Your task to perform on an android device: Open Google maps app, Search for the nearest park to 98104 and make sure it has a rating of above 4.5 starts
Image 0: 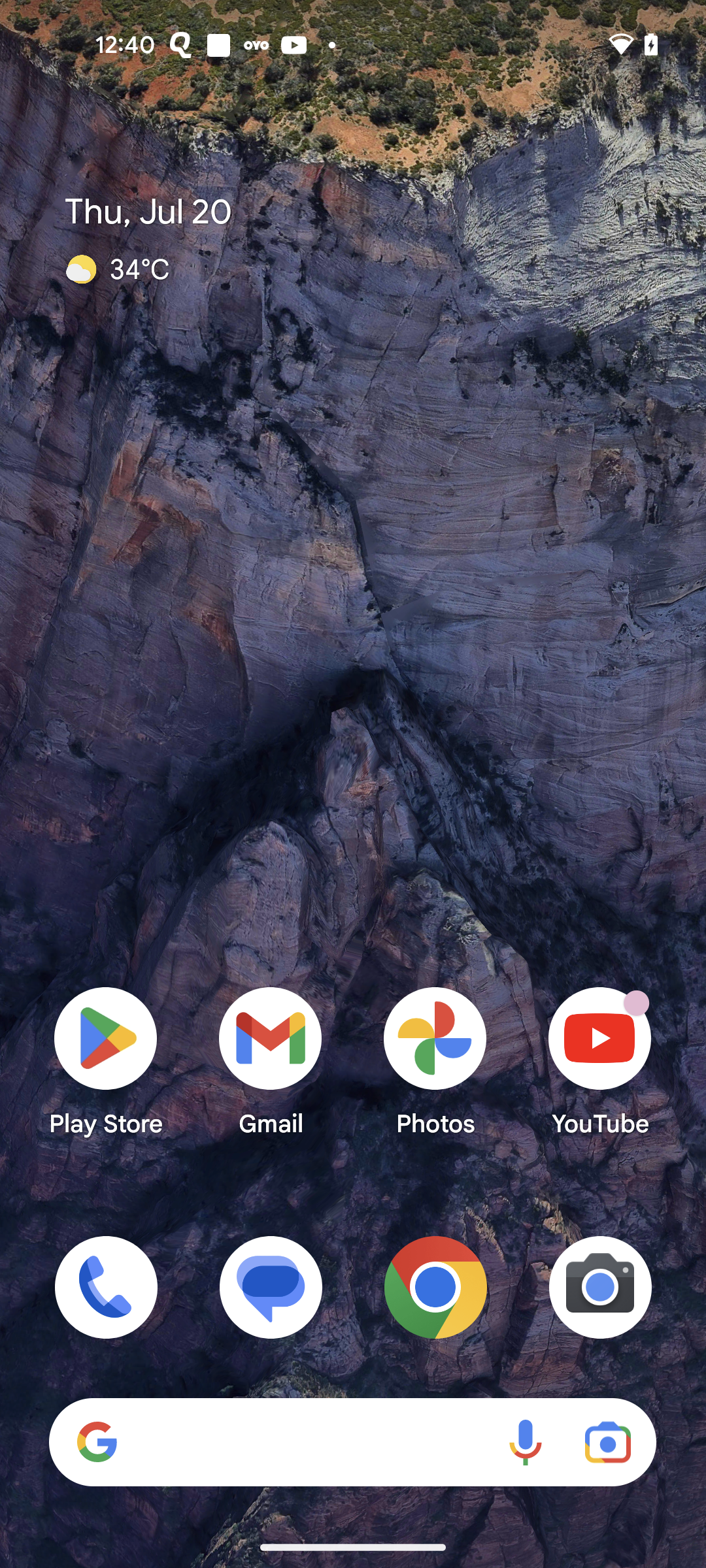
Open Google maps app
Step 0: open app "Maps"
Image 1: 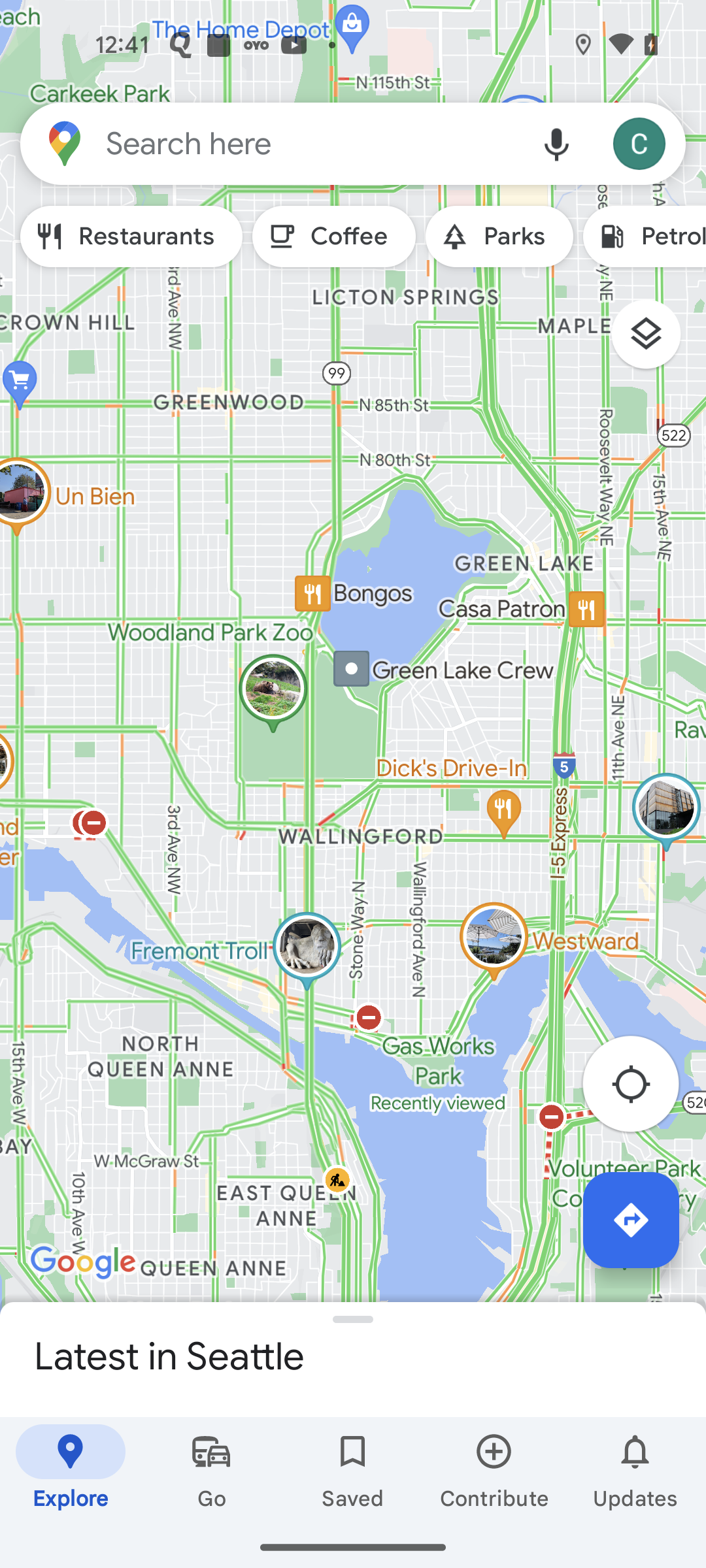
Click on the search bar
Step 1: click (311, 143)
Image 2: 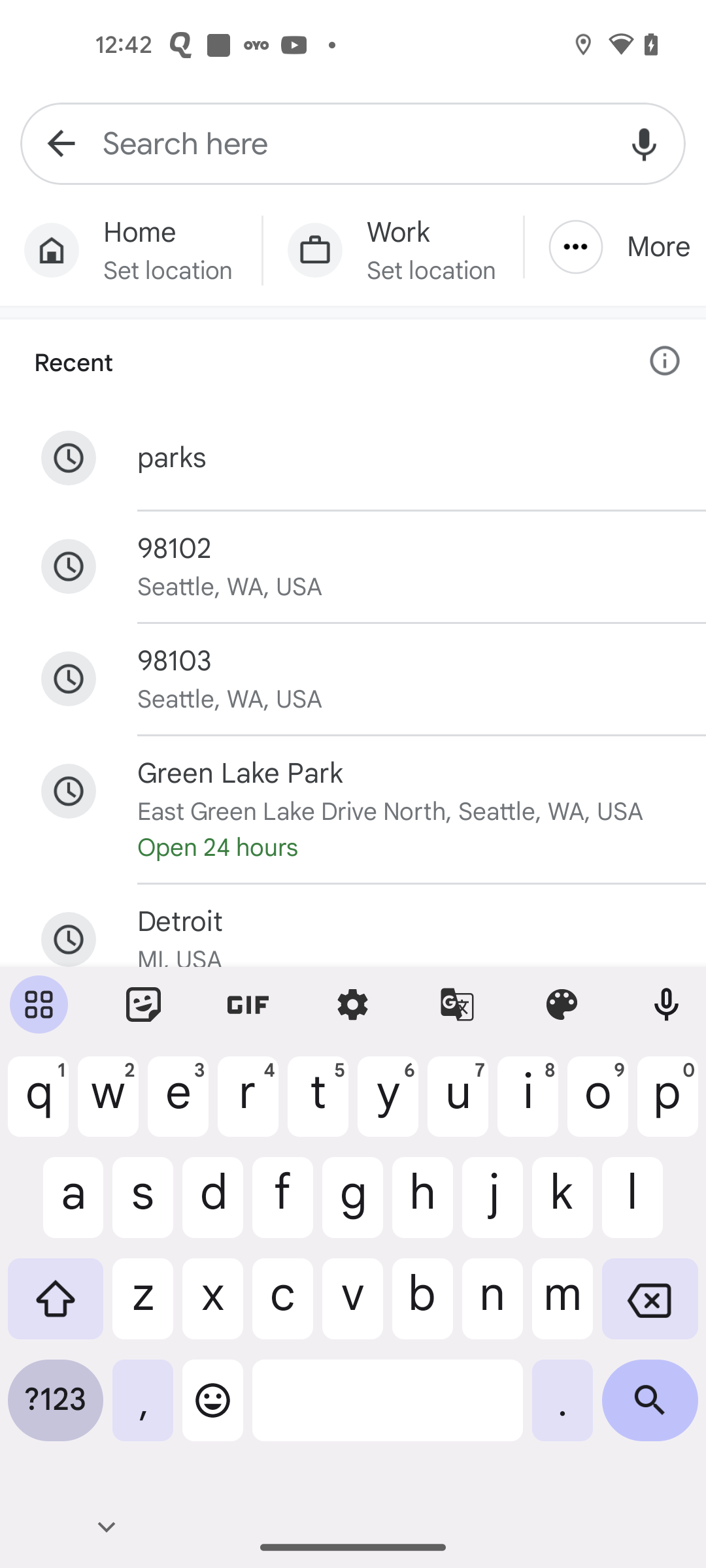
Search for the 98104 pin code
Step 2: type "98104"
Image 3: 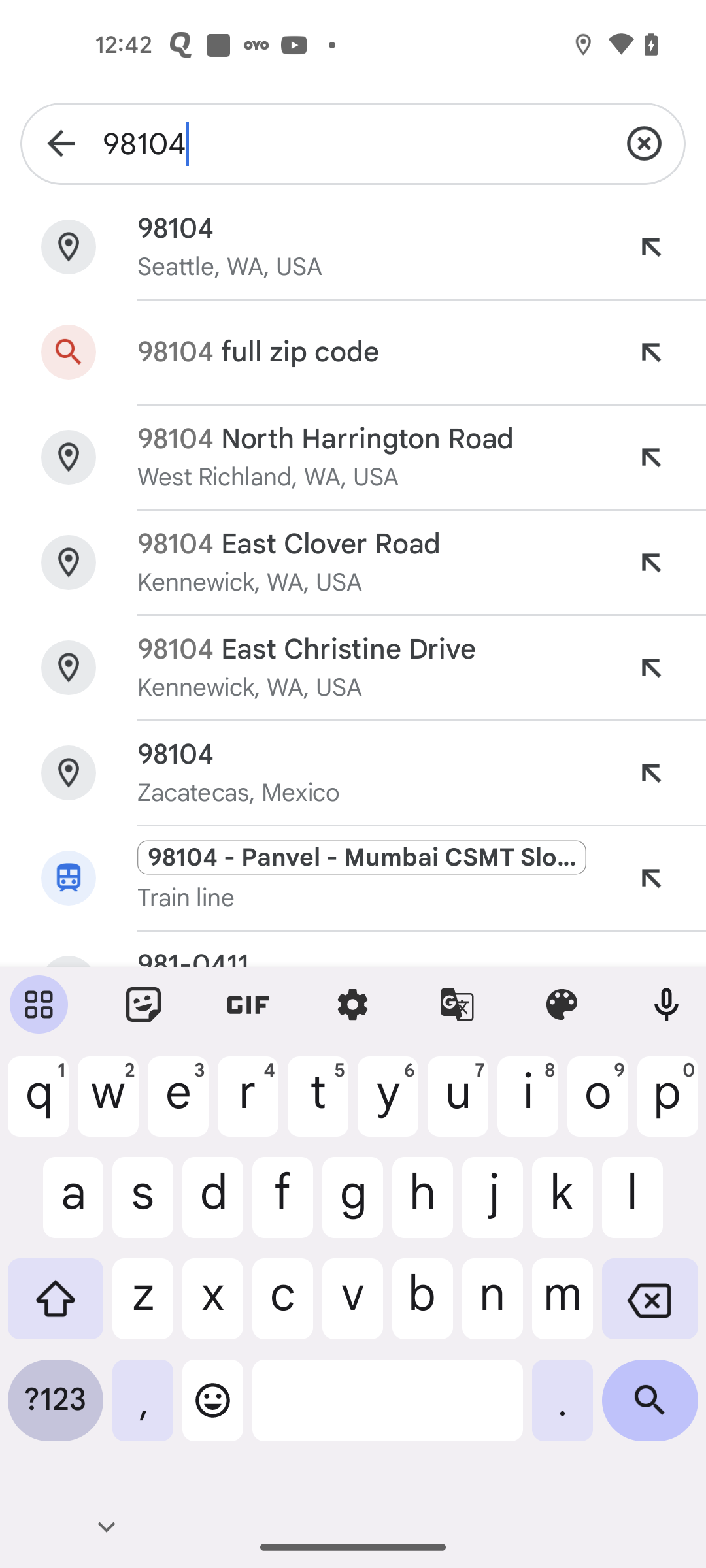
Click on the first search result
Step 3: click (229, 267)
Image 4: 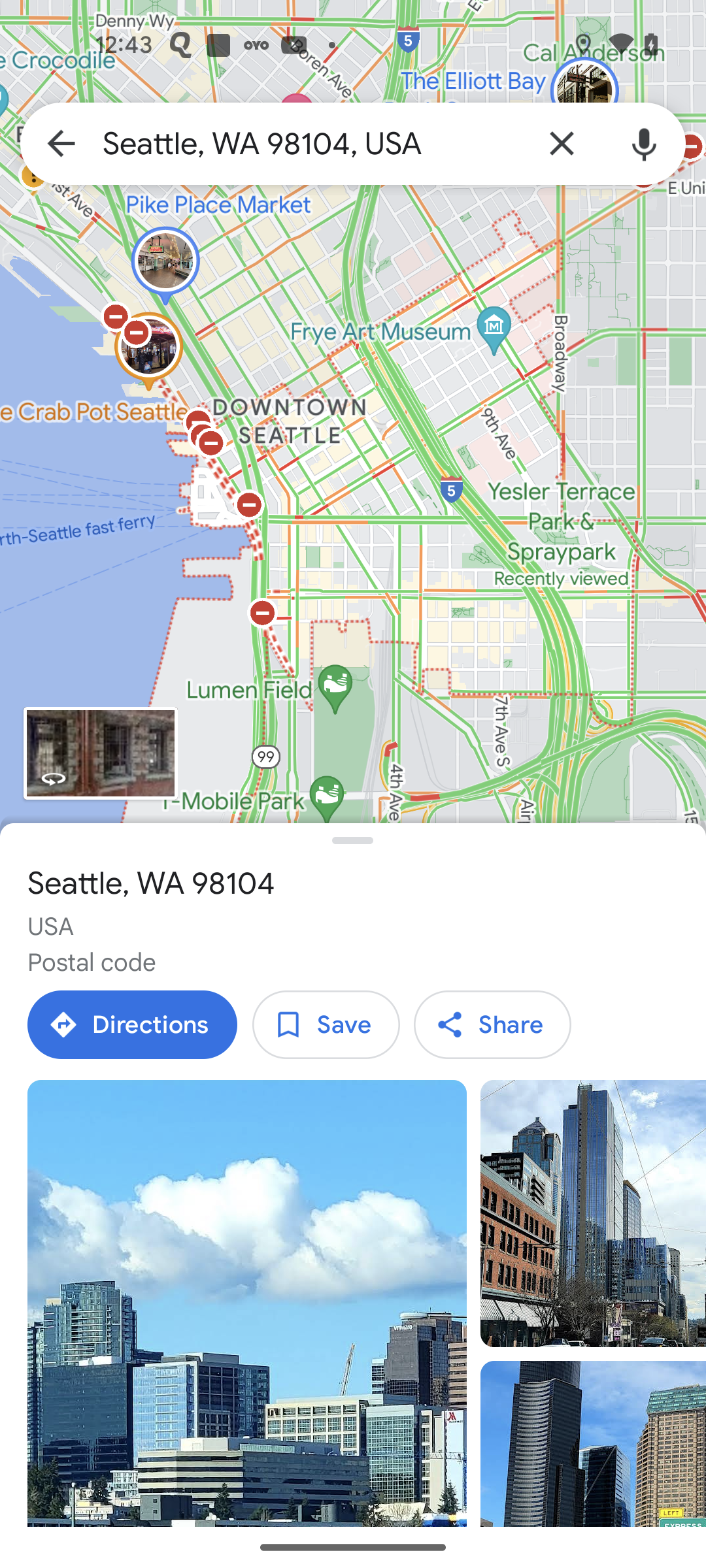
Swipe up to view park options
Step 4: scroll down
Image 5: 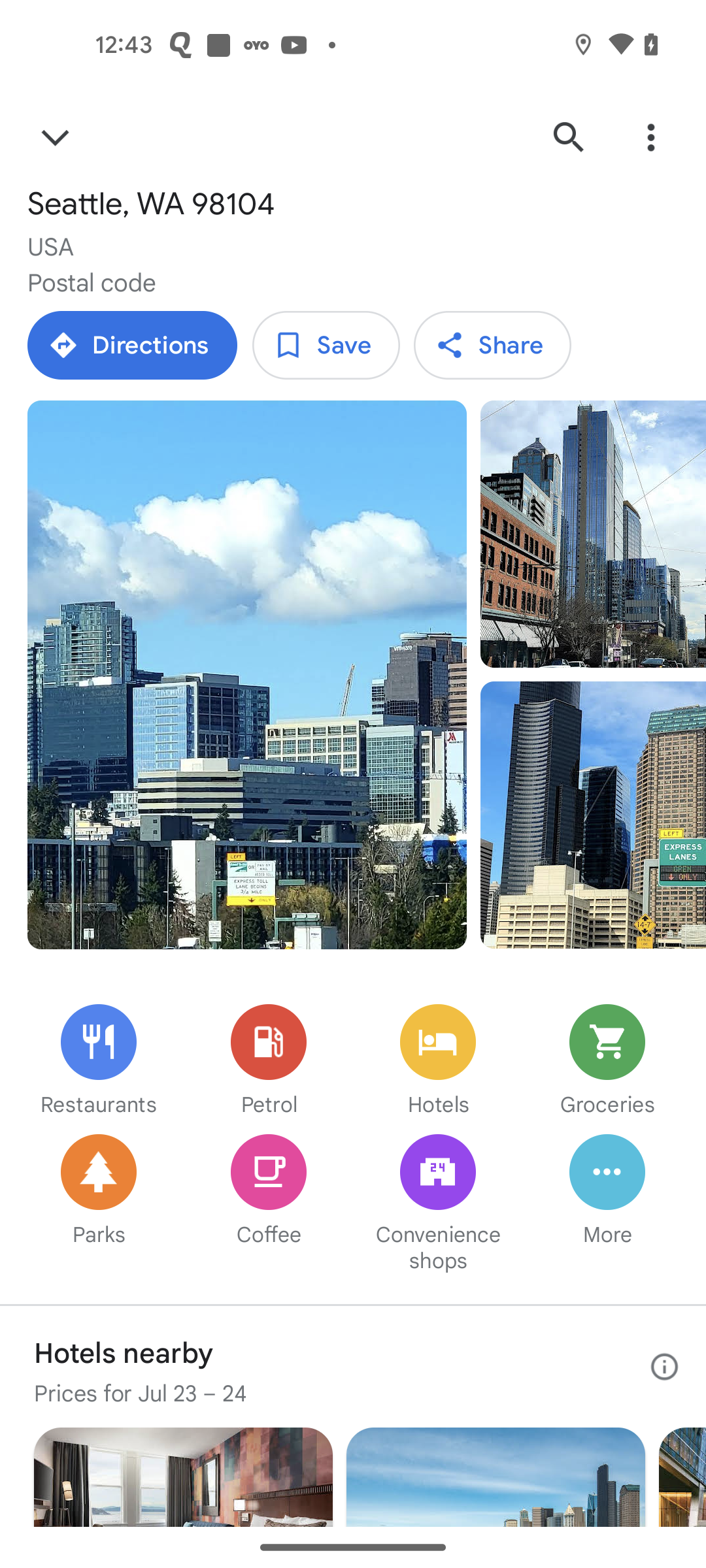
Click on the parks option
Step 5: click (95, 1191)
Image 6: 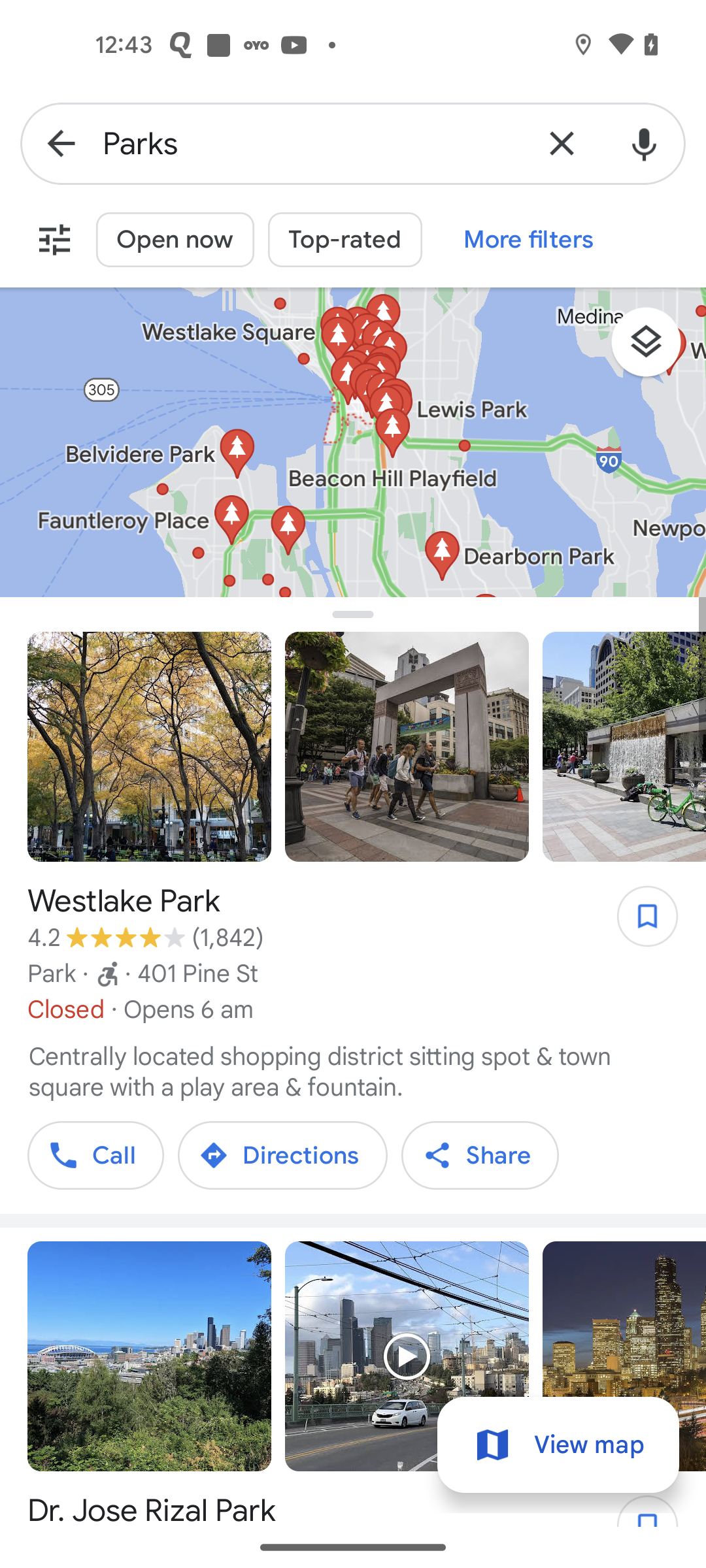
Click on the filter icon at the top left corner of the screen
Step 6: click (55, 239)
Image 7: 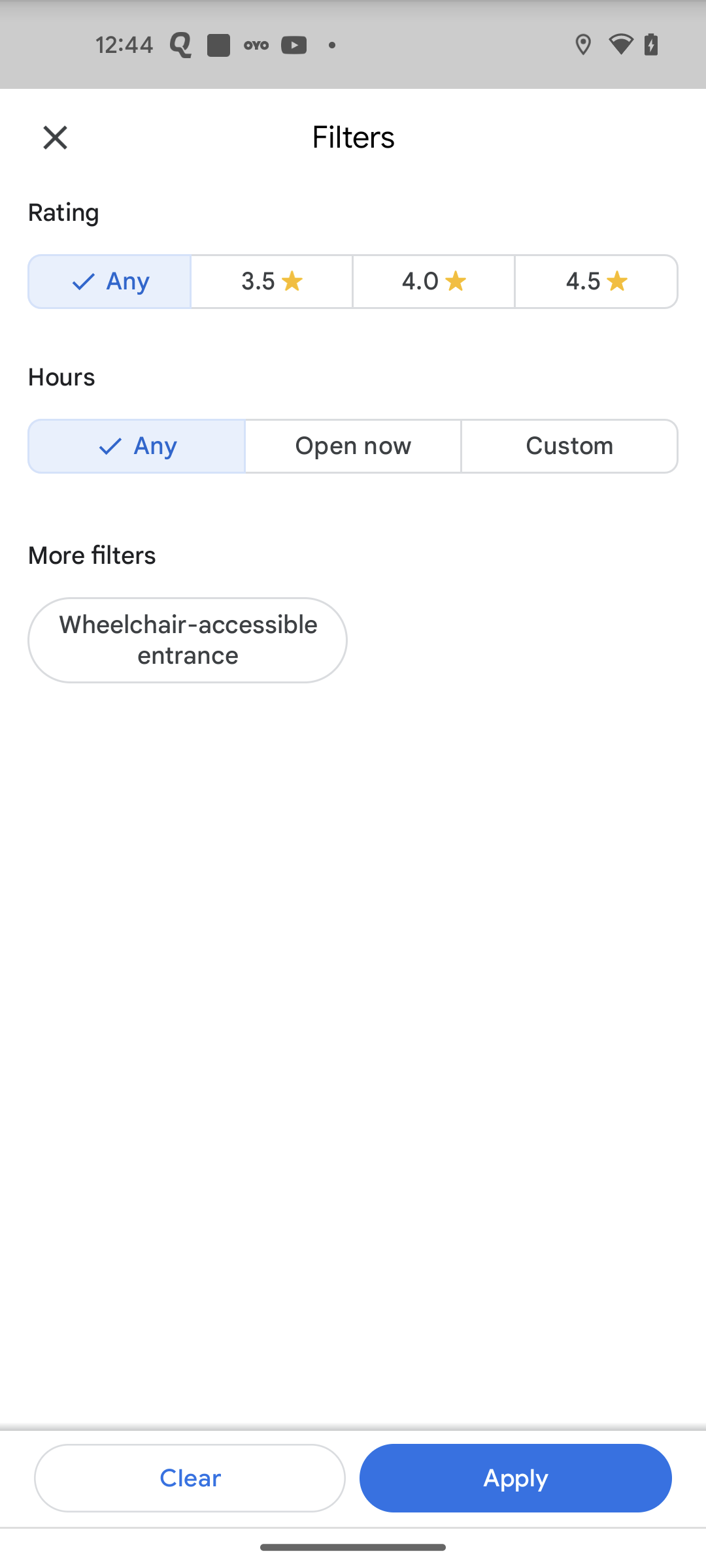
Select the 4.5 stars rating
Step 7: click (596, 282)
Image 8: 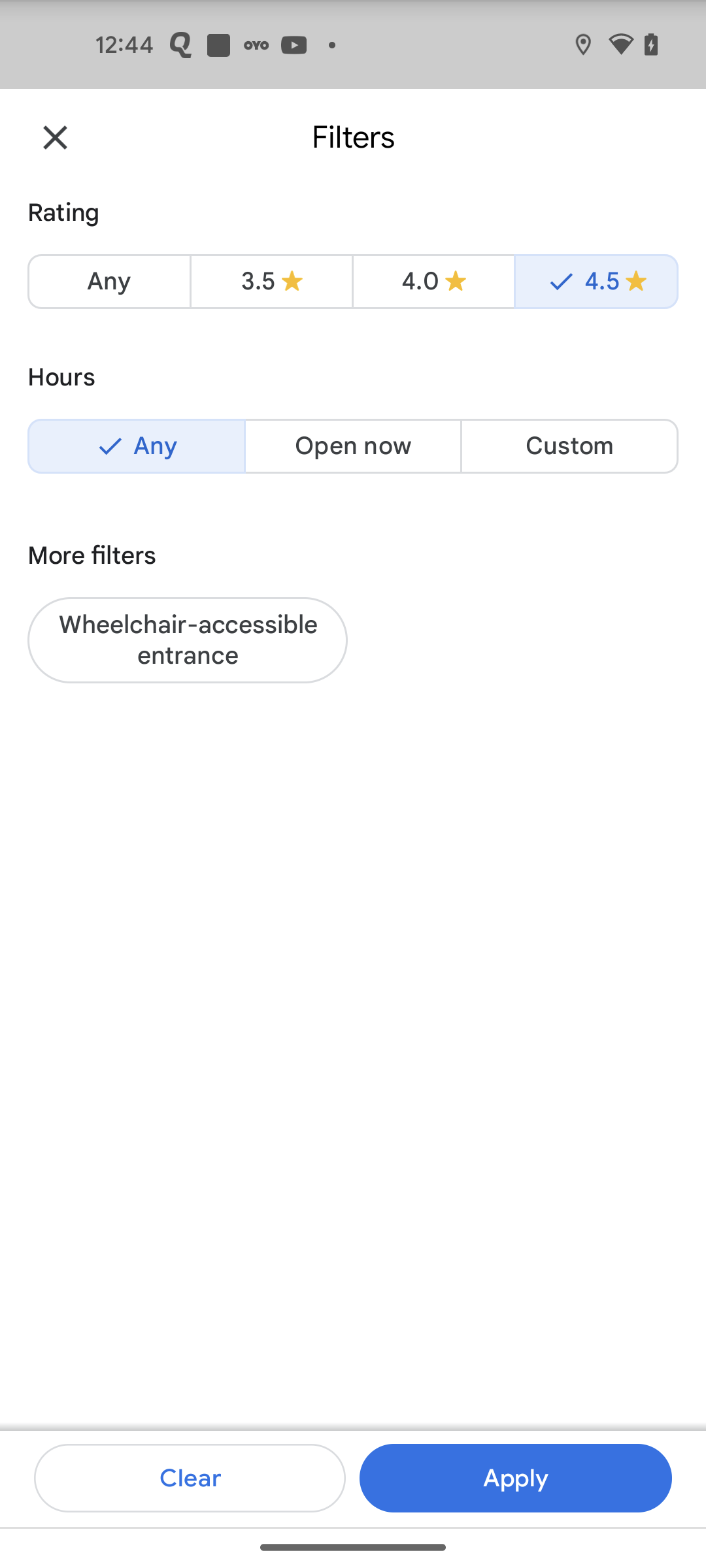
Click on the Apply button at the bottom right corner of the screen
Step 8: click (516, 1478)
Image 9: 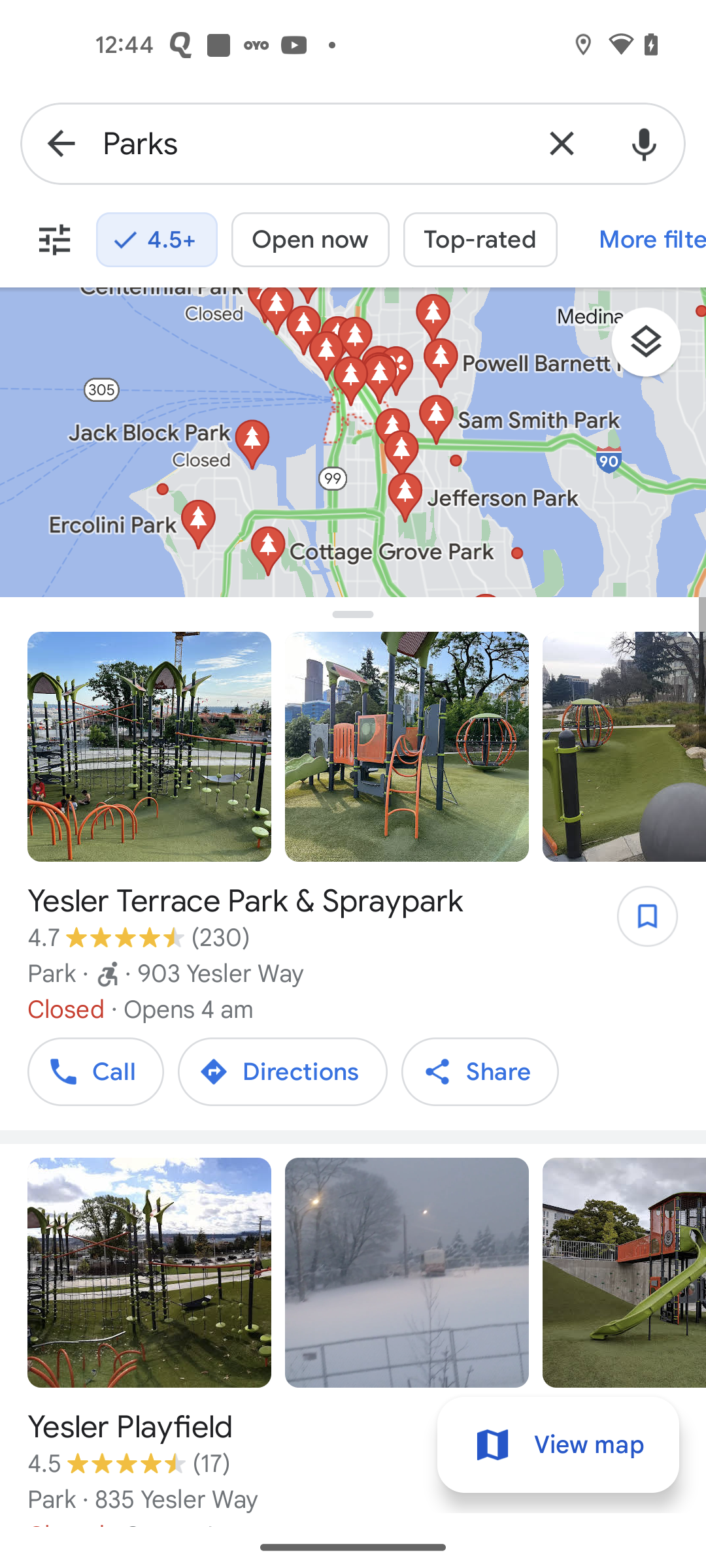
Swipe up view more places
Step 9: scroll down